Your task to perform on an android device: I want to change the theme to dark in the google play book app because it is my favorite.
Image 0: 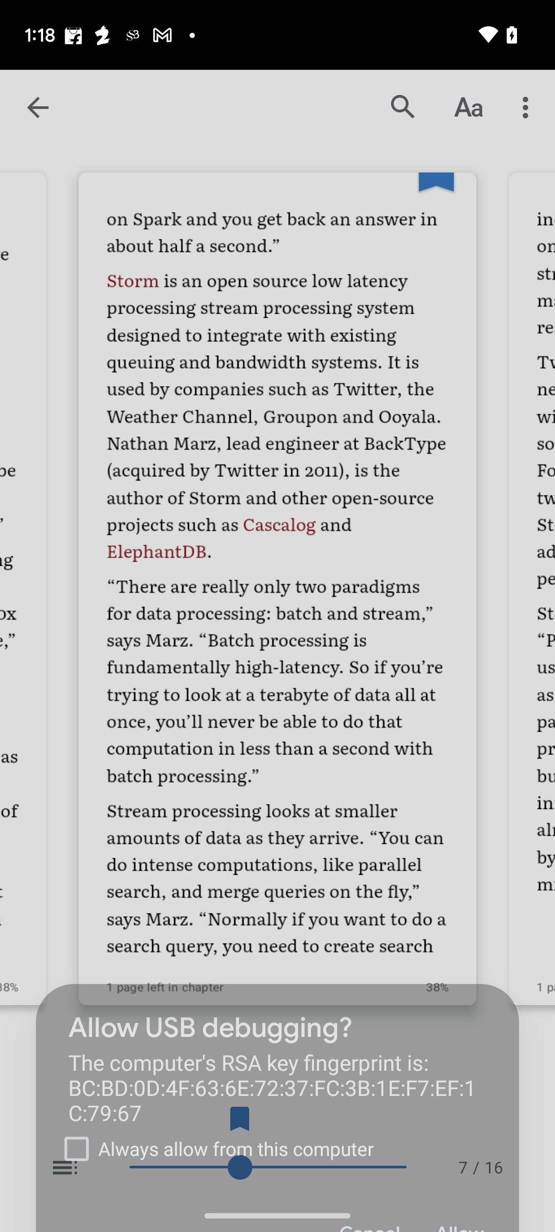
Step 0: wait
Image 1: 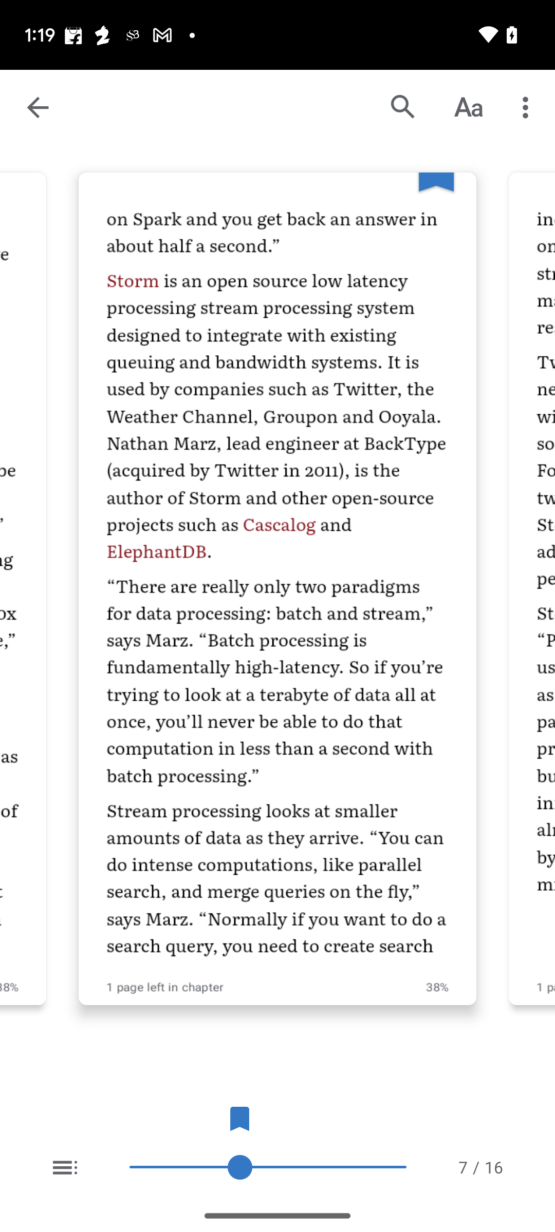
Click on the "Aa" button on the top right side of the screen.
Step 1: click (468, 107)
Image 2: 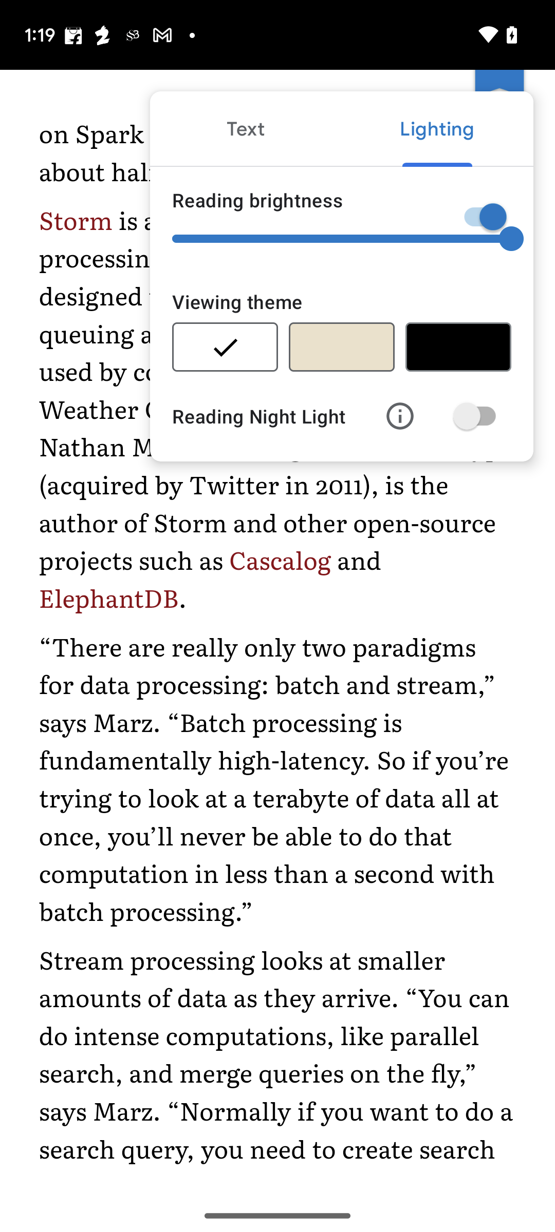
Click on the black rectangular button to change the theme to dark.
Step 2: click (458, 346)